Your task to perform on an android device: Go to the Categories Option and view all the recipes for Dessert.
Image 1: 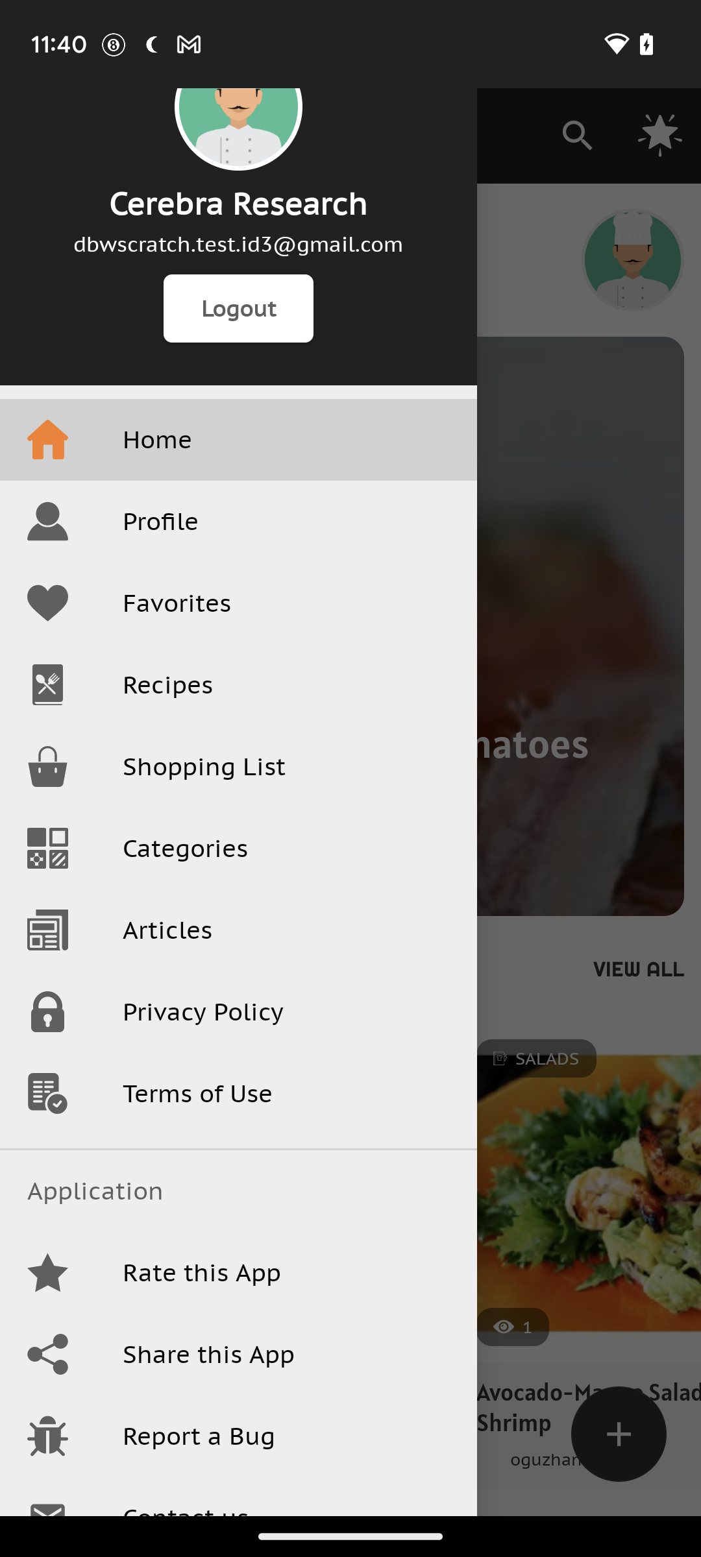
Click on the Categories option at the Left side of the screen Below Shopping List
Step 1: click (380, 860)
Image 2: 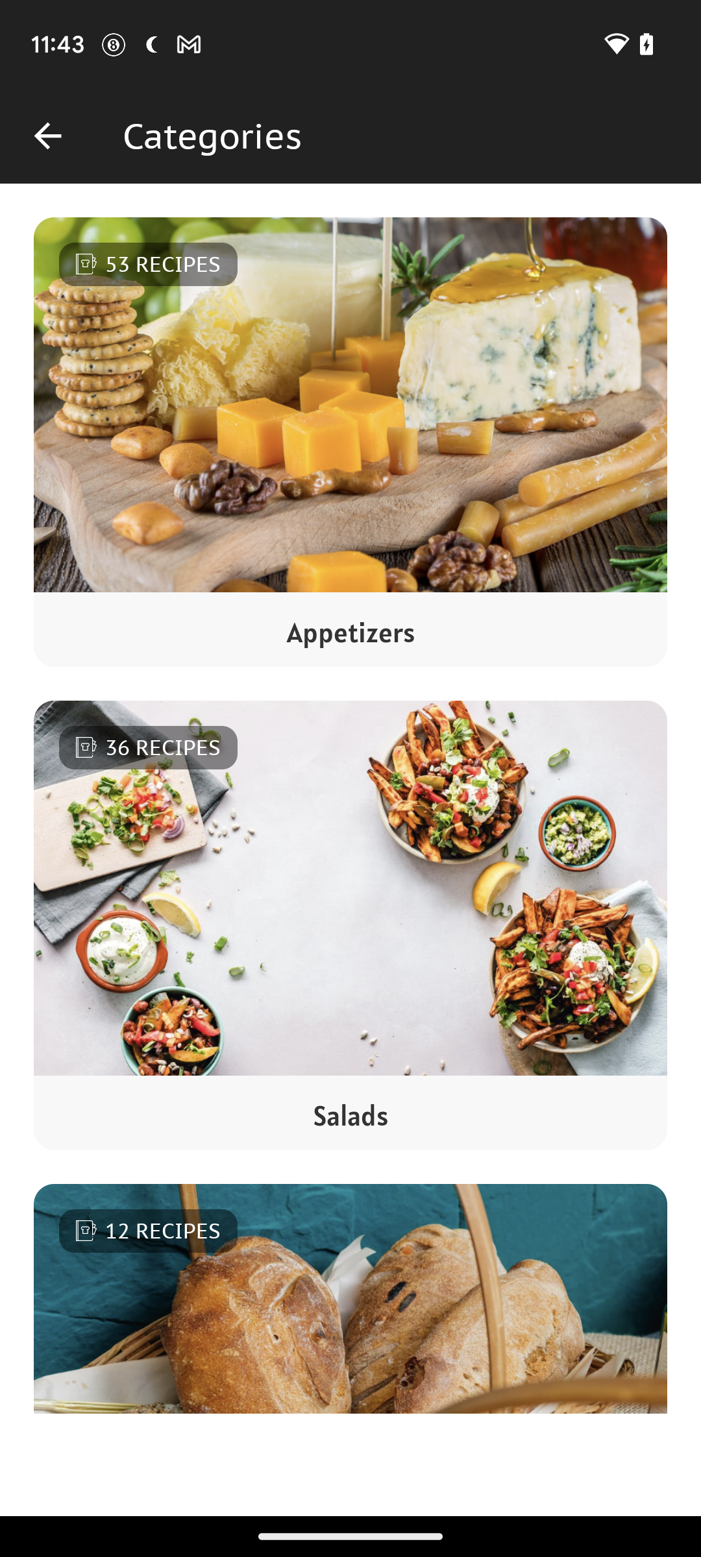
Scroll Up
Step 2: scroll down
Image 3: 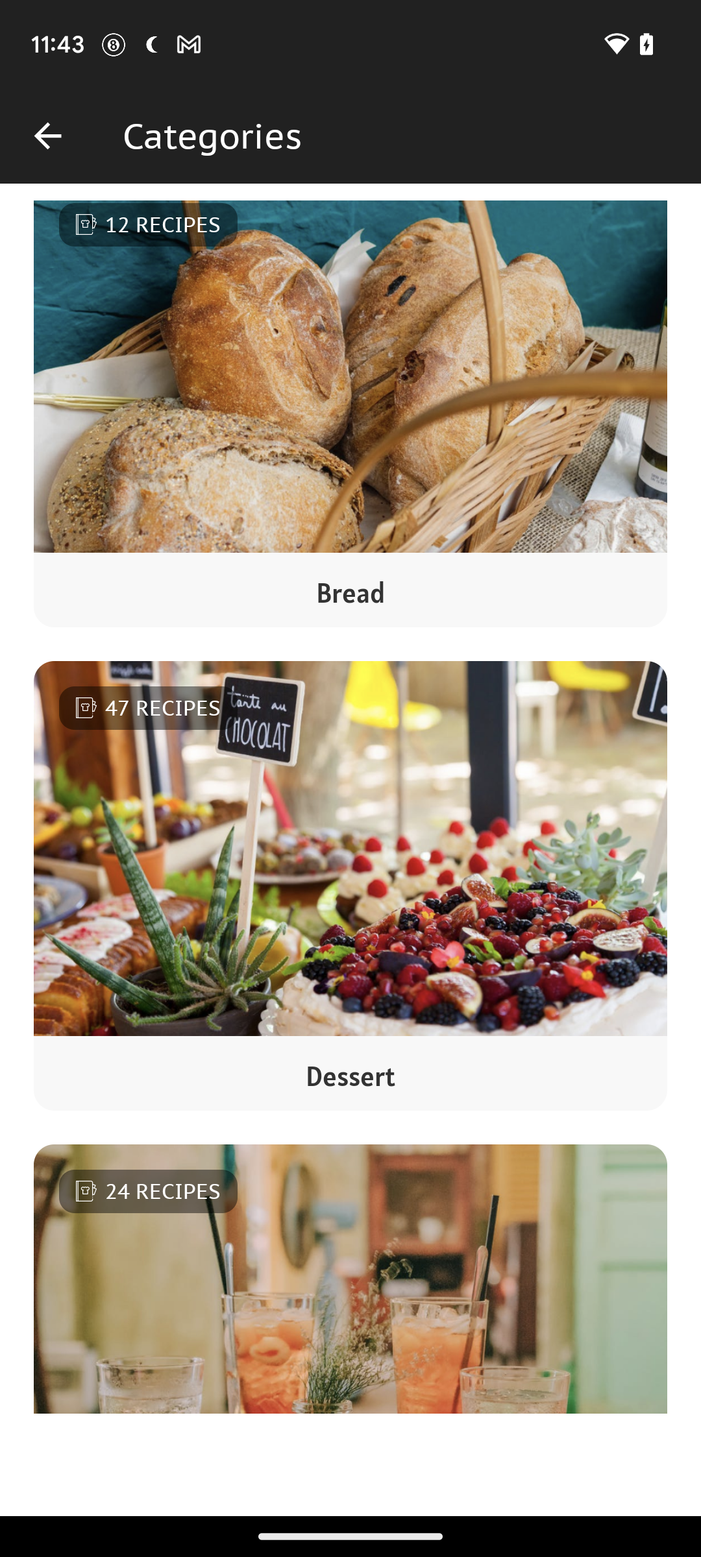
Click on Dessert 
Step 3: click (350, 1073)
Image 4: 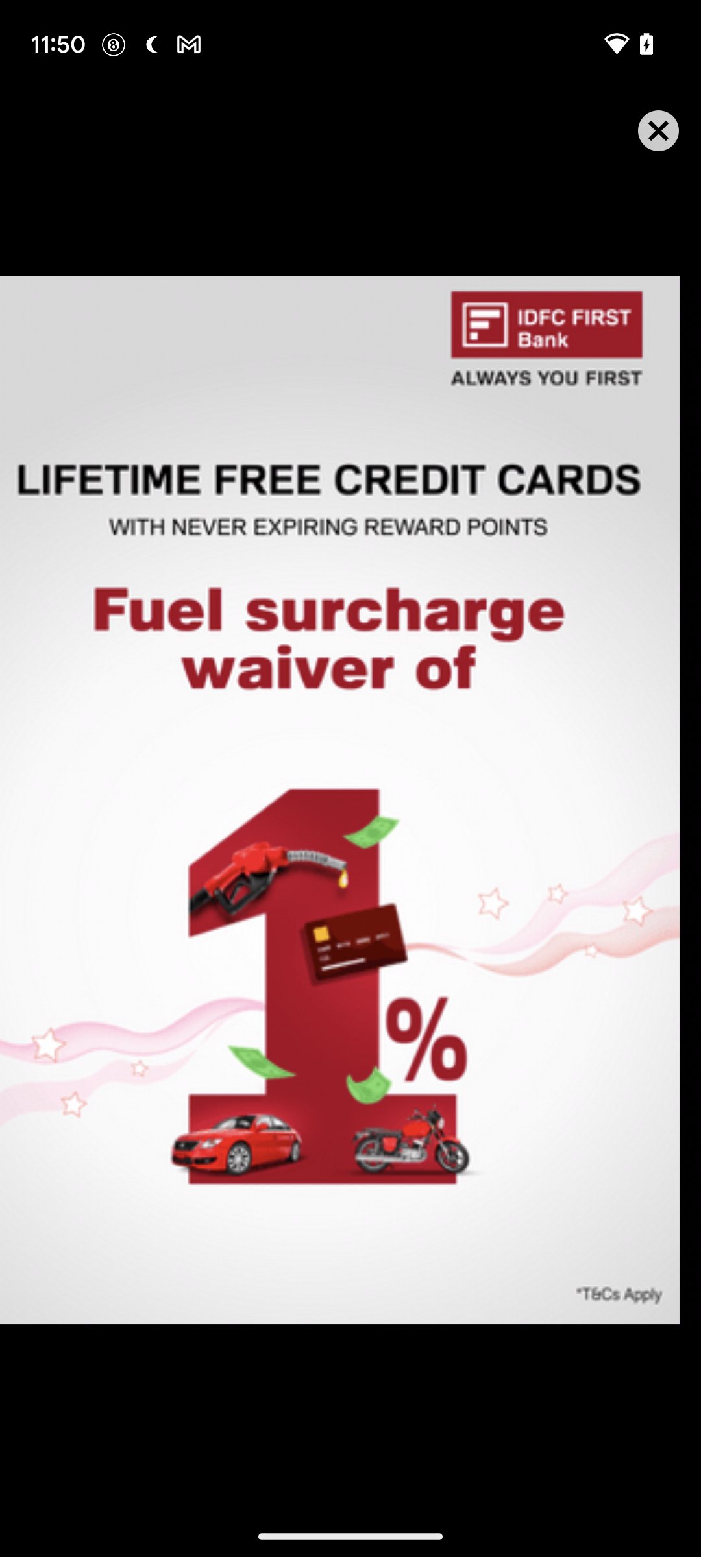
Close the Ad
Step 4: click (641, 147)